Your task to perform on an android device: I want to look into my shopping cart so as to proceed with further processing in the Deliveroo app.
Image 0: 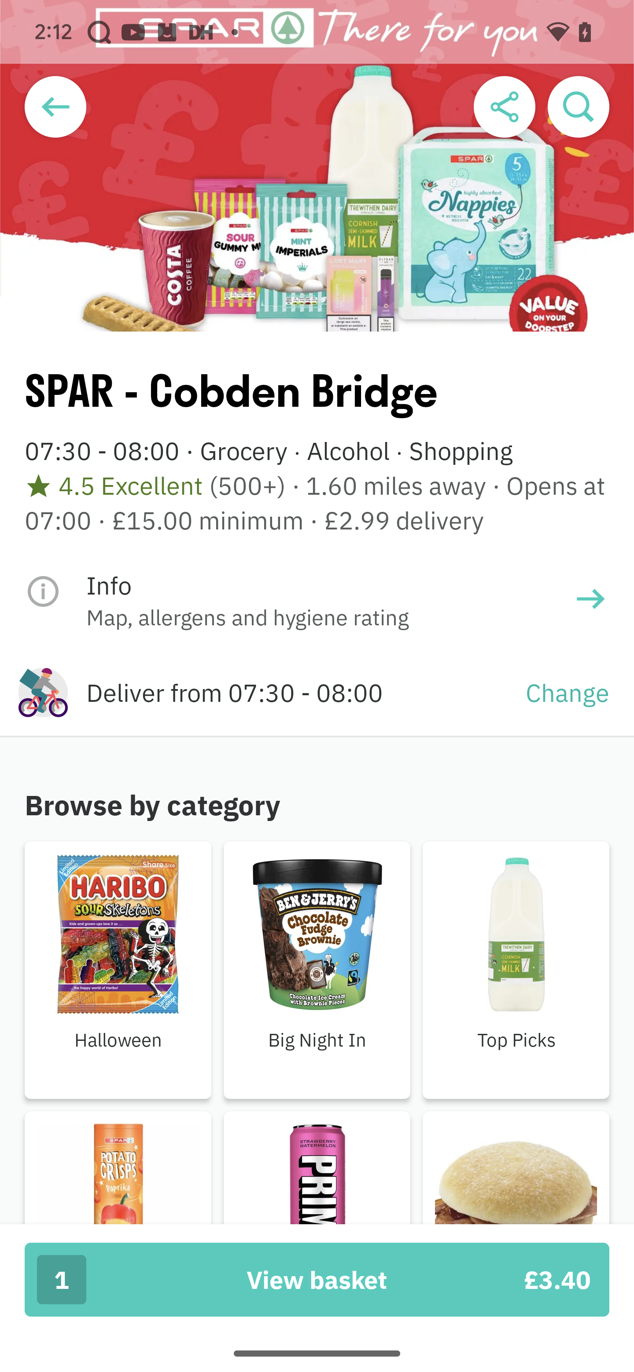
Click the view basket button
Step 0: click (516, 1316)
Image 1: 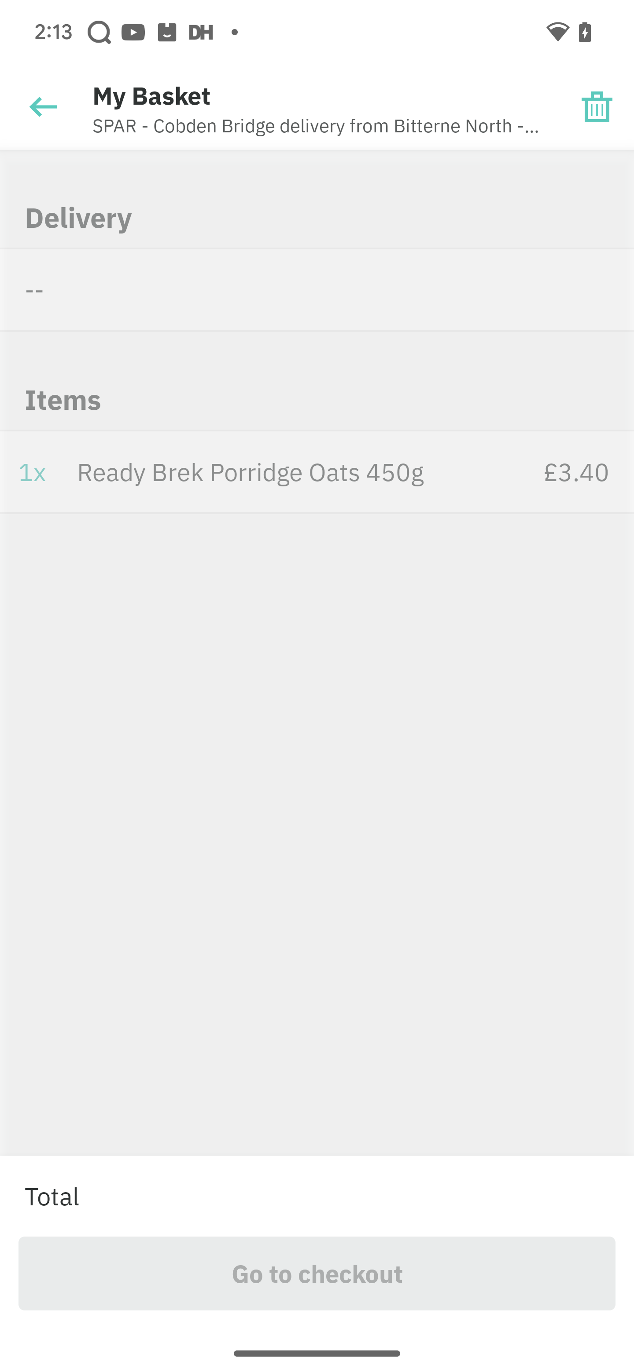
Click the view basket button
Step 1: wait